Your task to perform on an android device: Make a new note with the title Swimming Class and enter about swimming class in the note body in note app
Image 0: 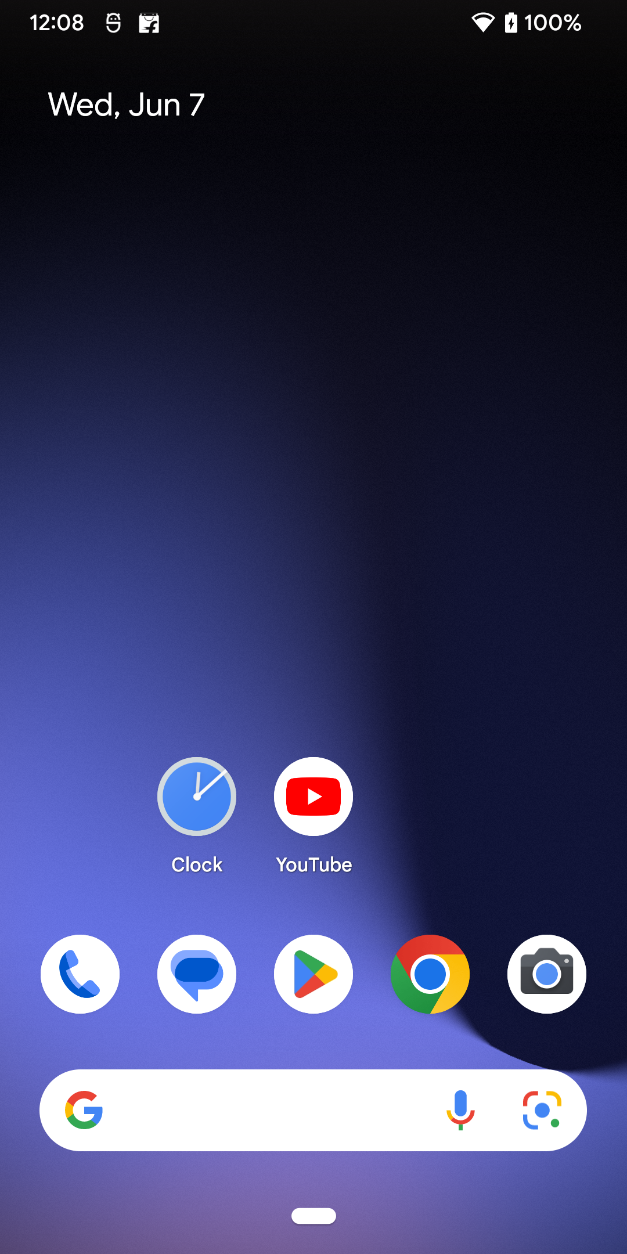
Open Google keep app
Step 0: open app "Keep Notes"
Image 1: 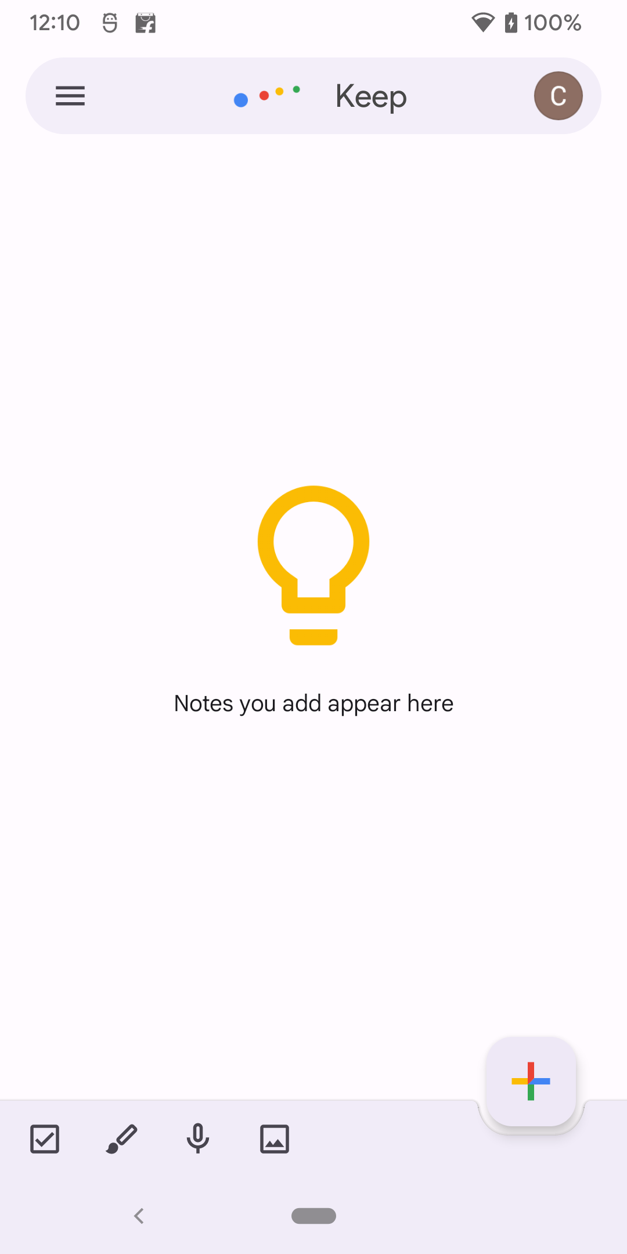
click on add new button
Step 1: click (531, 1081)
Image 2: 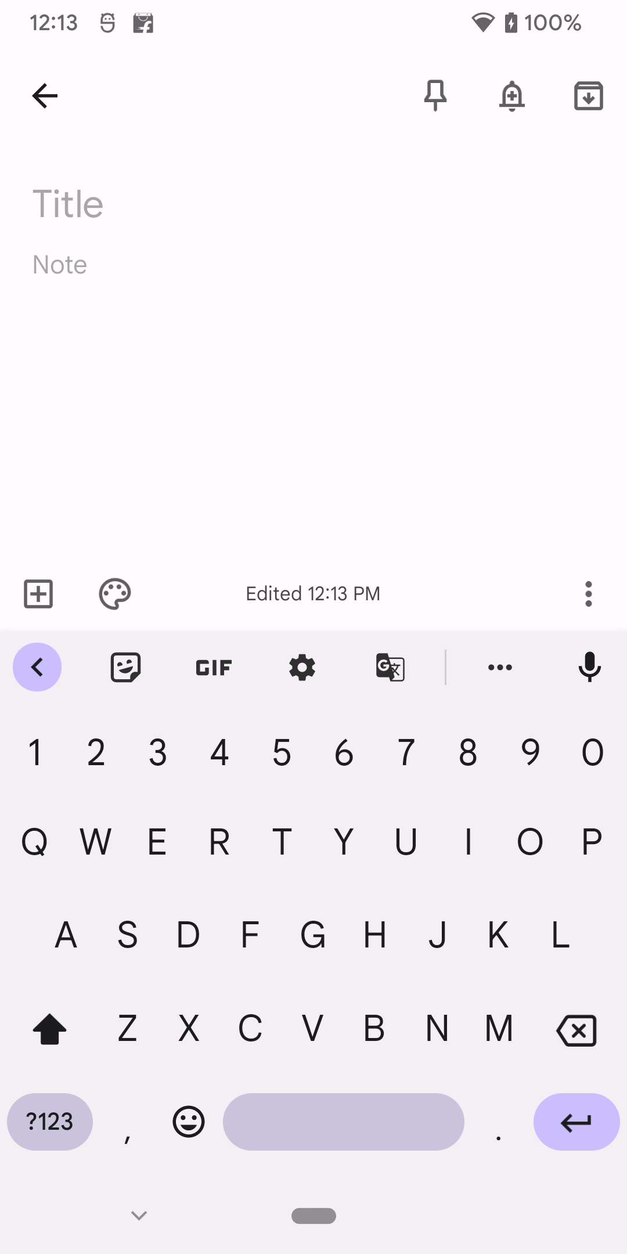
click on title
Step 2: click (160, 200)
Image 3: 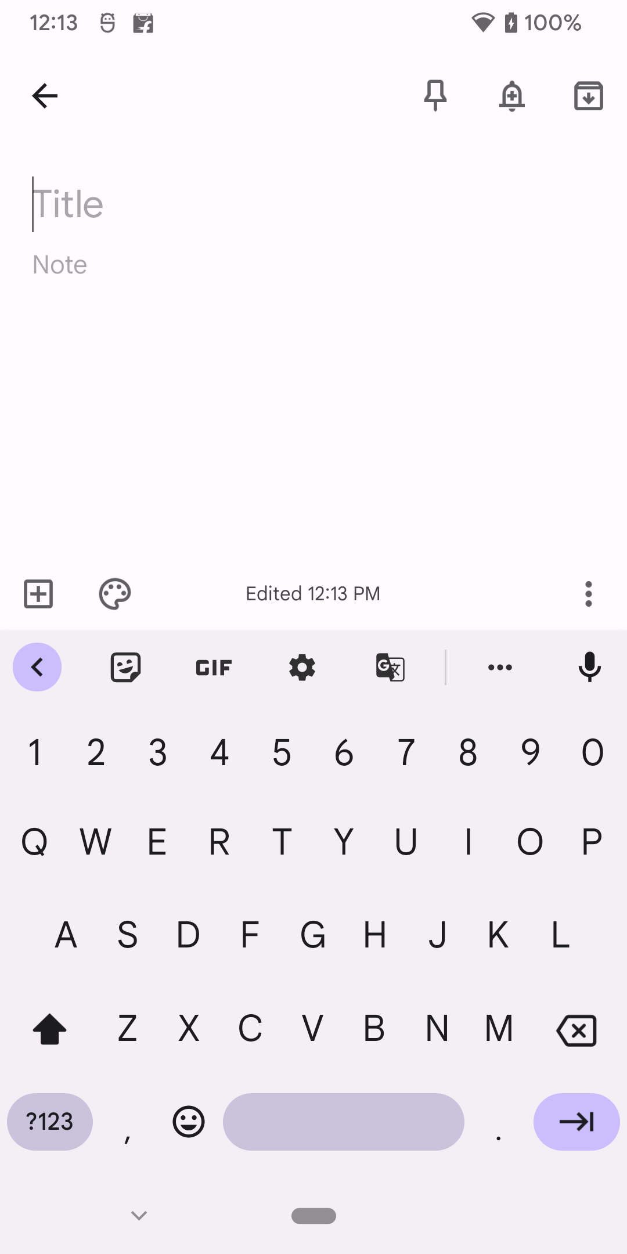
create title swimming
Step 3: type "swimming class"
Image 4: 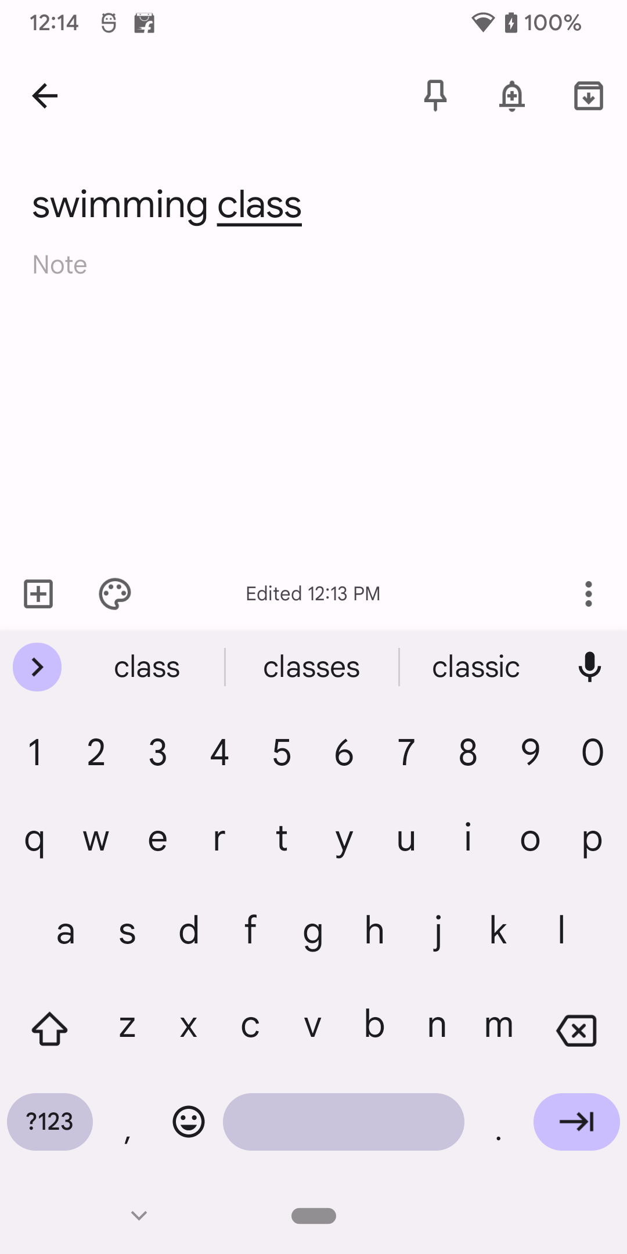
click on body
Step 4: click (313, 281)
Image 5: 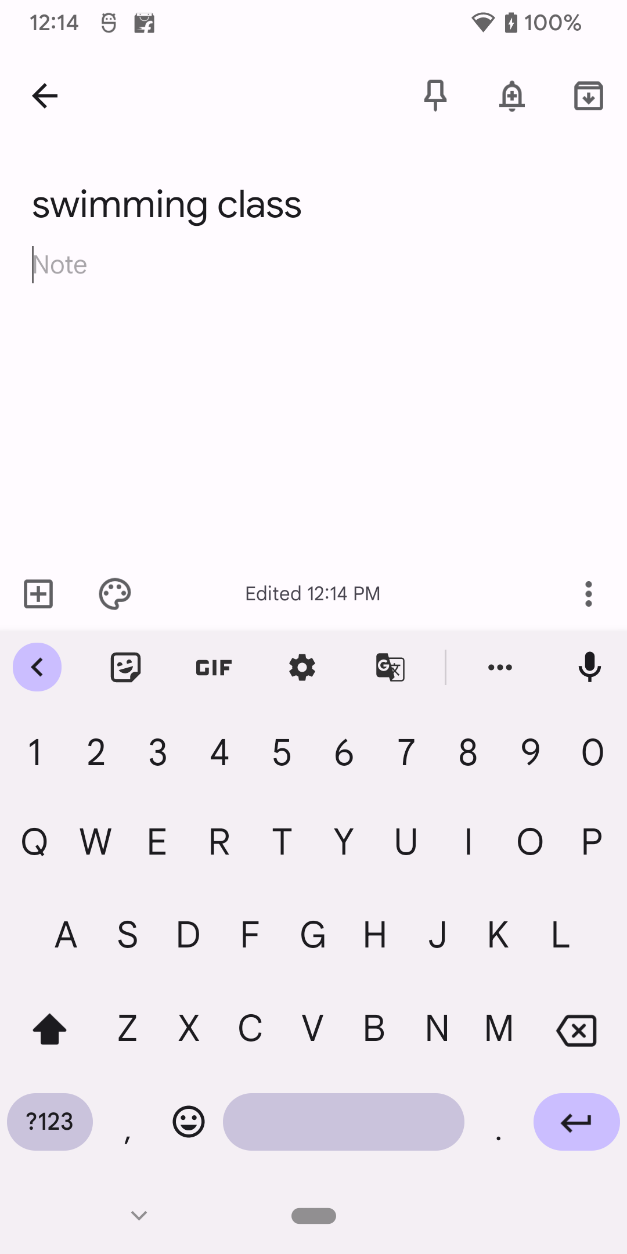
write about the swimming class in the body 
Step 5: type "swimming class started in noida sec 50 in ramagya school from 10th june, 2023"
Image 6: 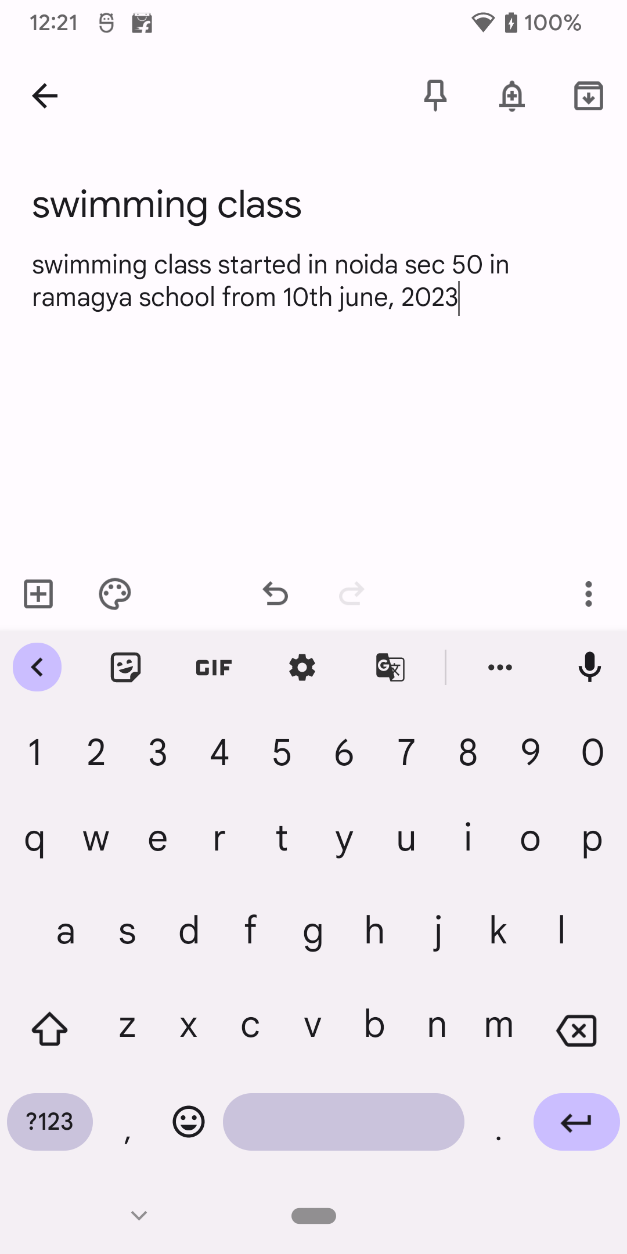
click on save icon
Step 6: click (588, 95)
Image 7: 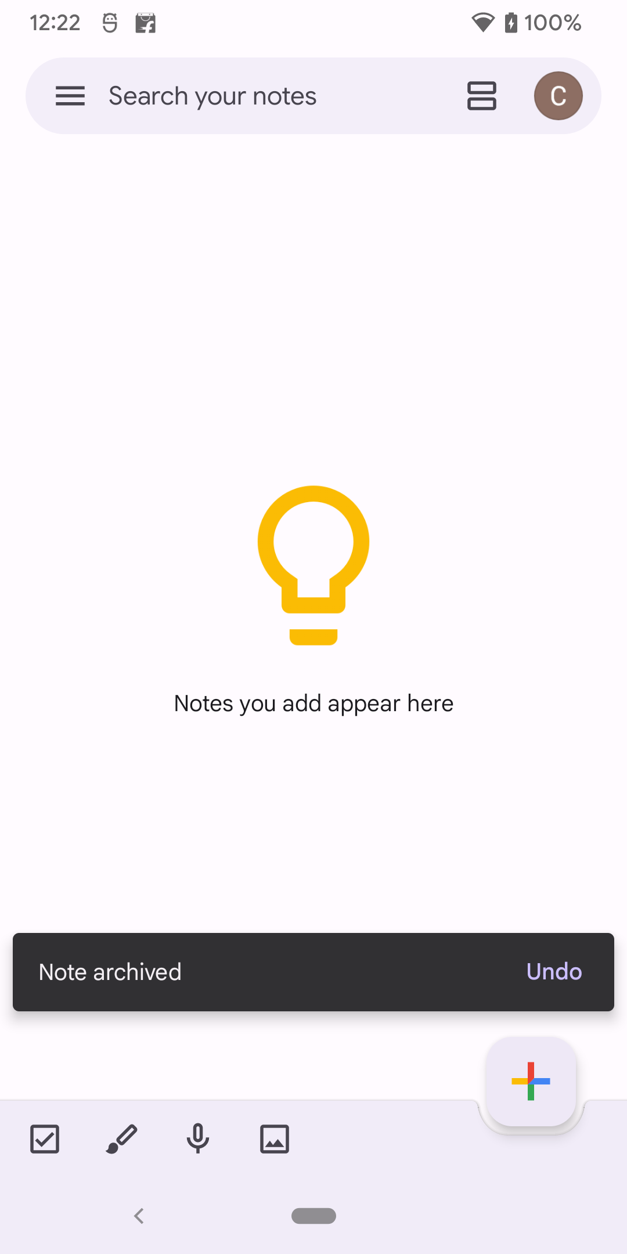
click on save icon
Step 7: wait